Your task to perform on an android device: Since i liked IIVAAS fire stop car and home fire extinguisher thus i want to add it to my wishlist.
Image 0: 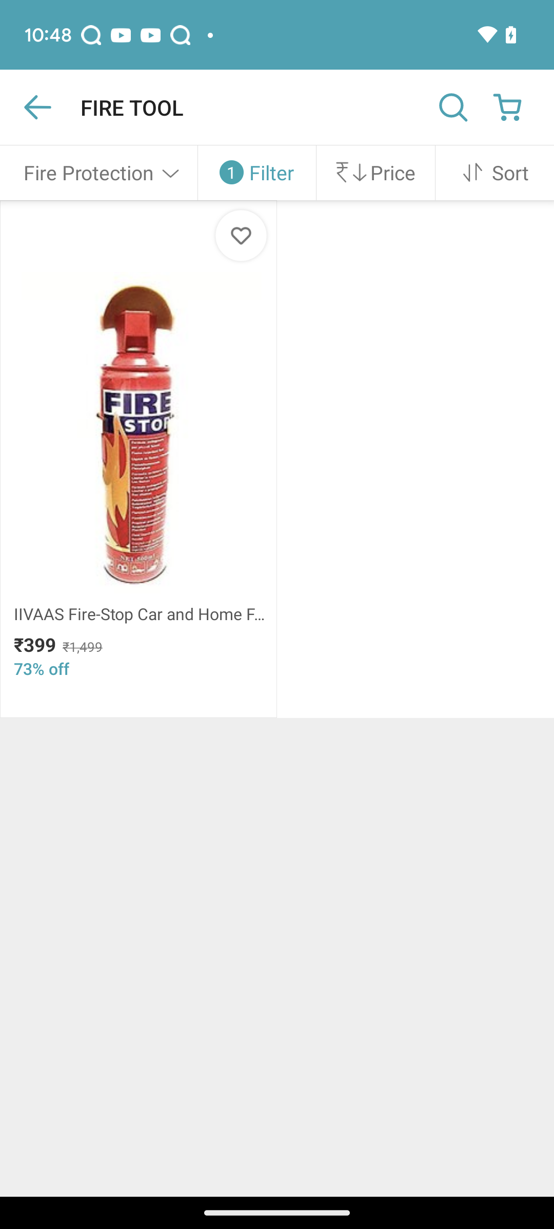
Click on the IVAAS fire stop car and home fire extinguisher
Step 0: click (278, 443)
Image 1: 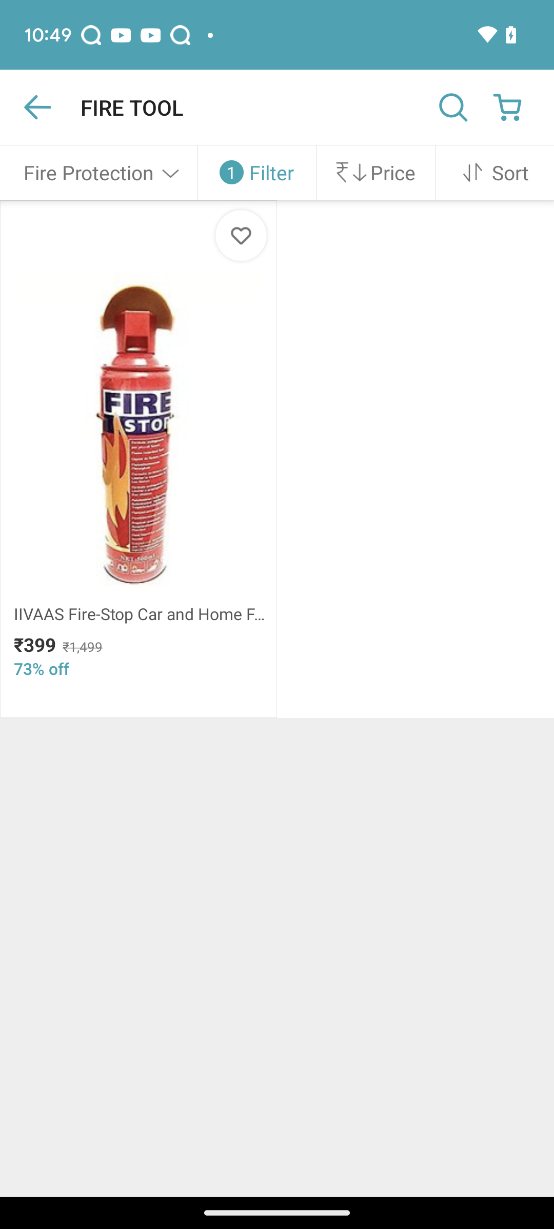
Click on the IVAAS fire stop car and home fire extinguisher
Step 1: wait
Image 2: 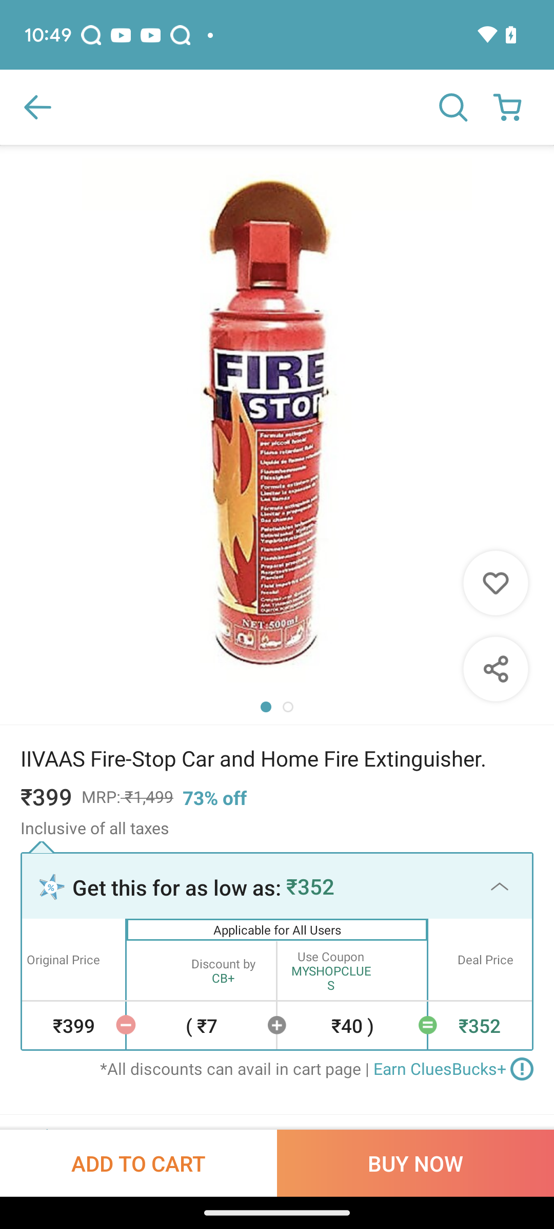
Click on the heart icon at the right side of the screen
Step 2: click (276, 587)